Your task to perform on an android device: Open Rashtrapati Bhavan file in google files app
Image 0: 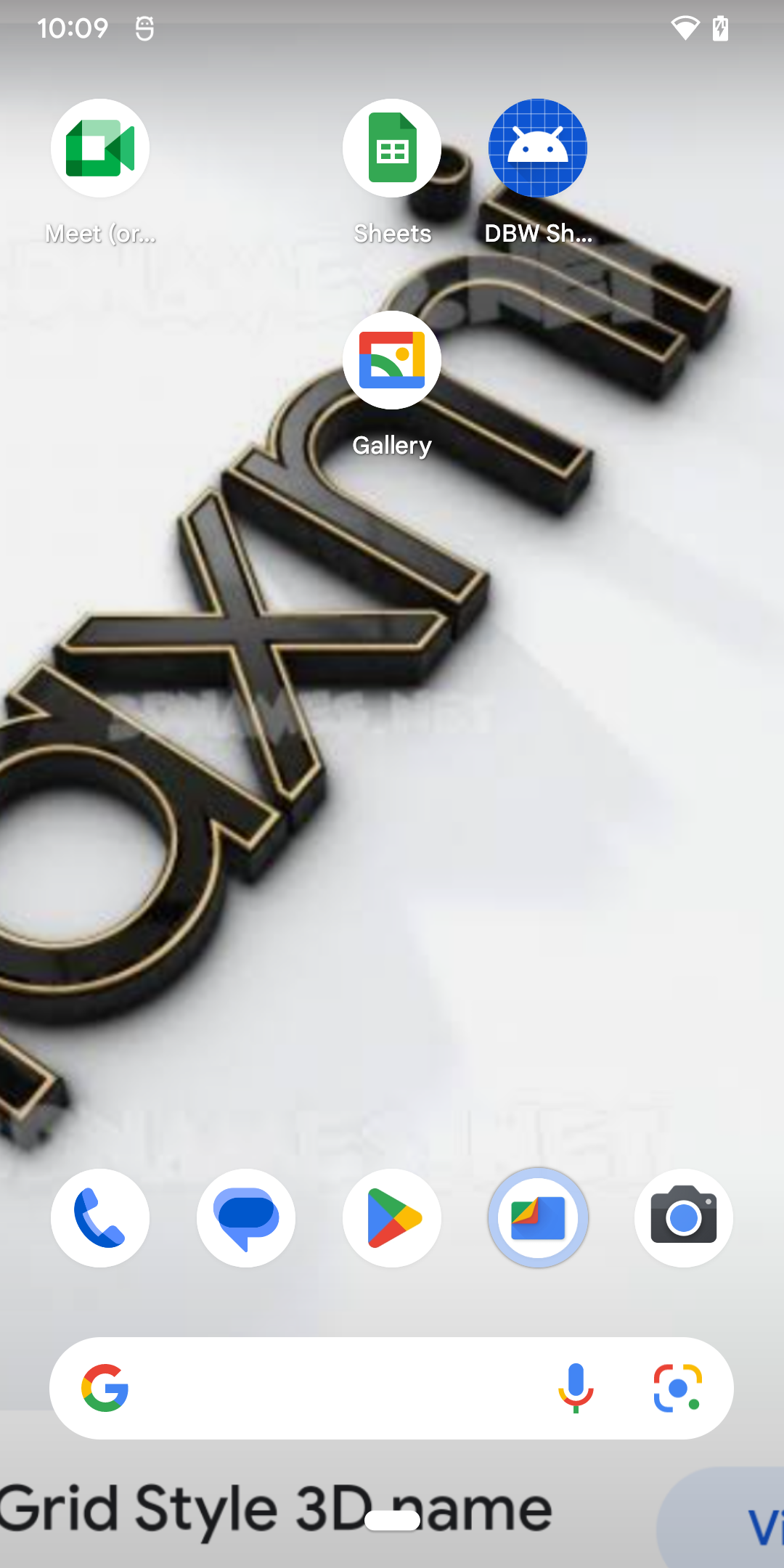
Open Google files app
Step 0: open app "Files by Google"
Image 1: 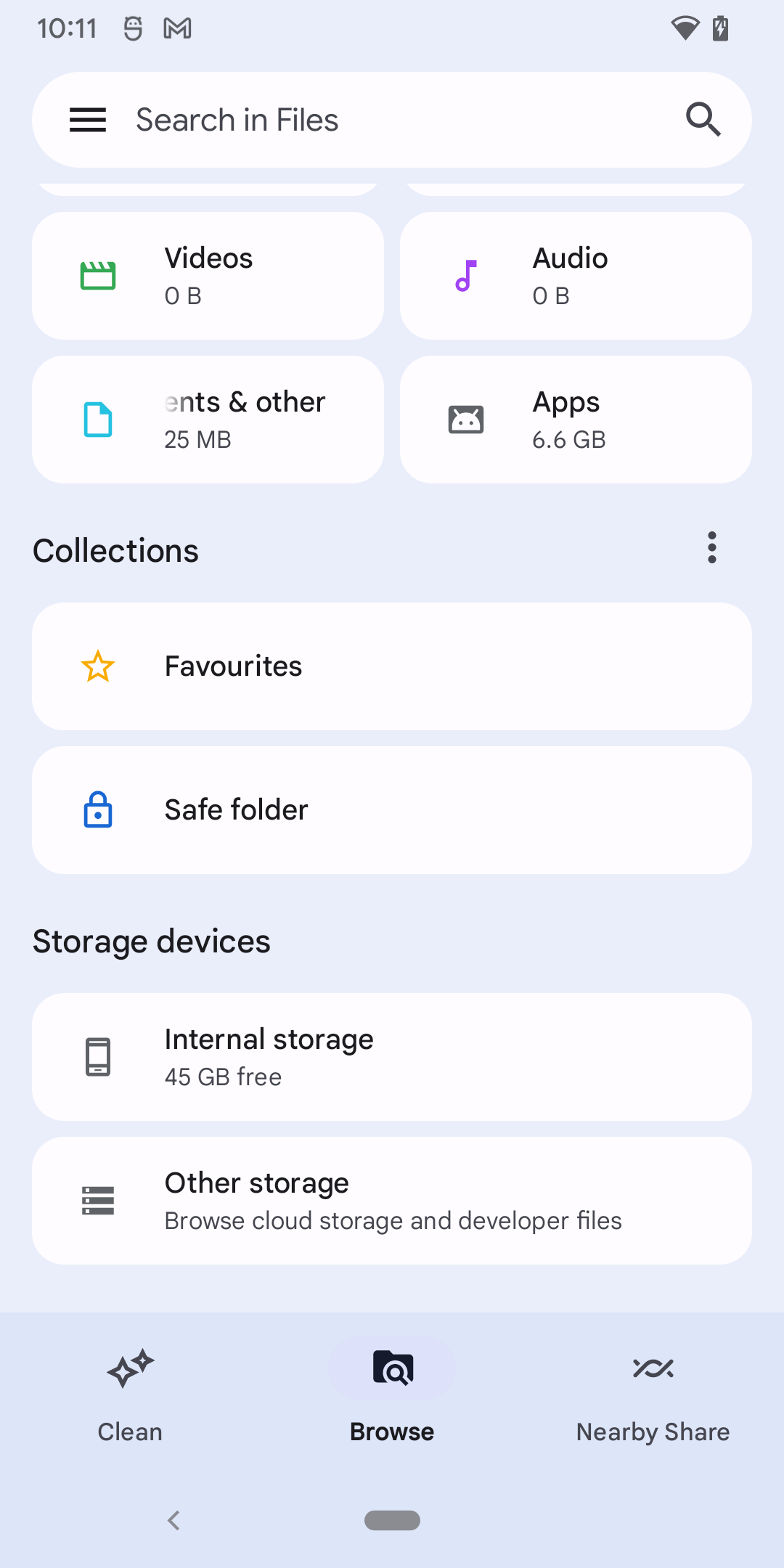
Click on the search bar at the top of the screen
Step 1: click (704, 119)
Image 2: 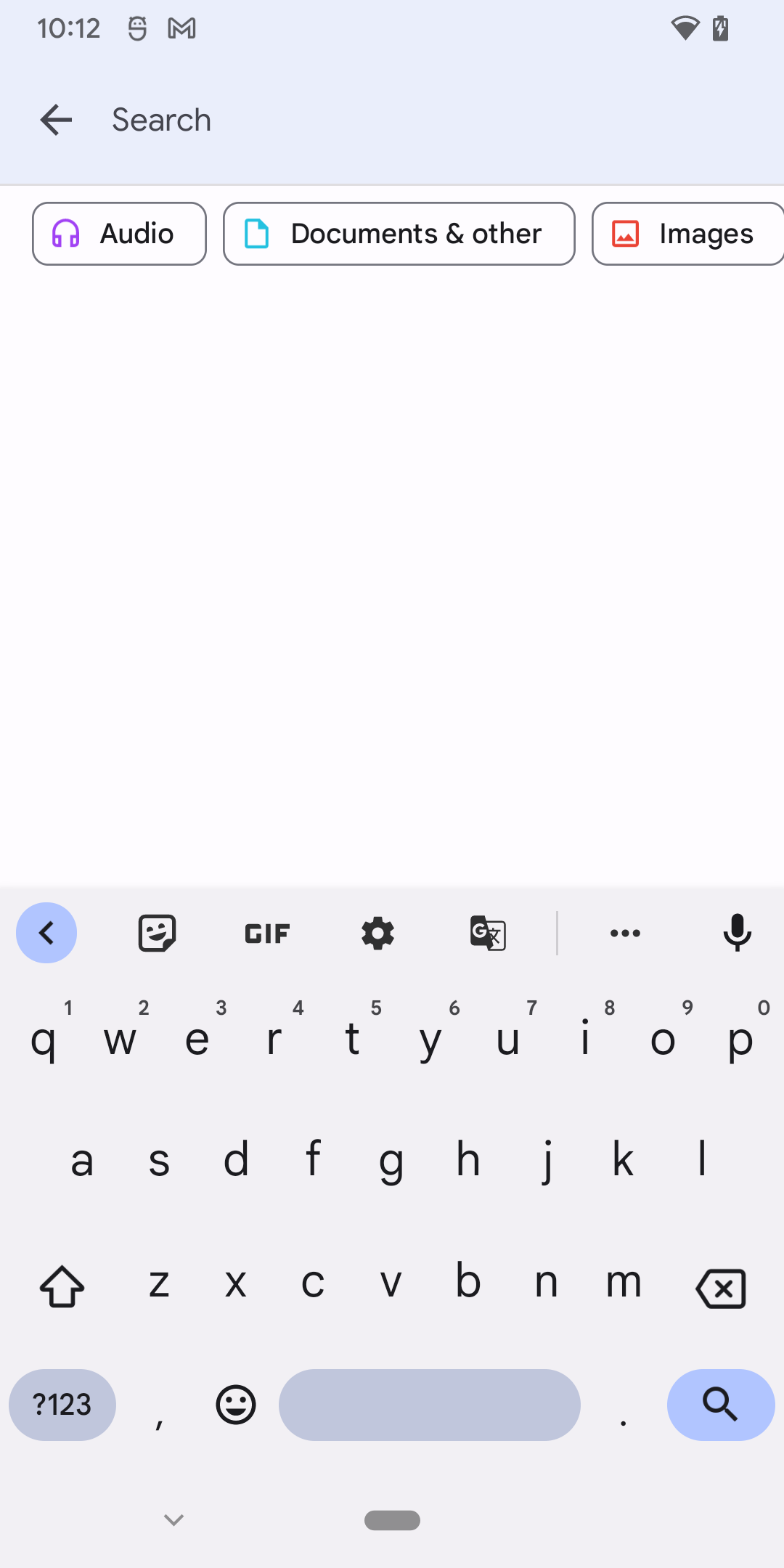
Search for the Rashtrapati bhavan file
Step 2: type "Rashtrapati bhavan"
Image 3: 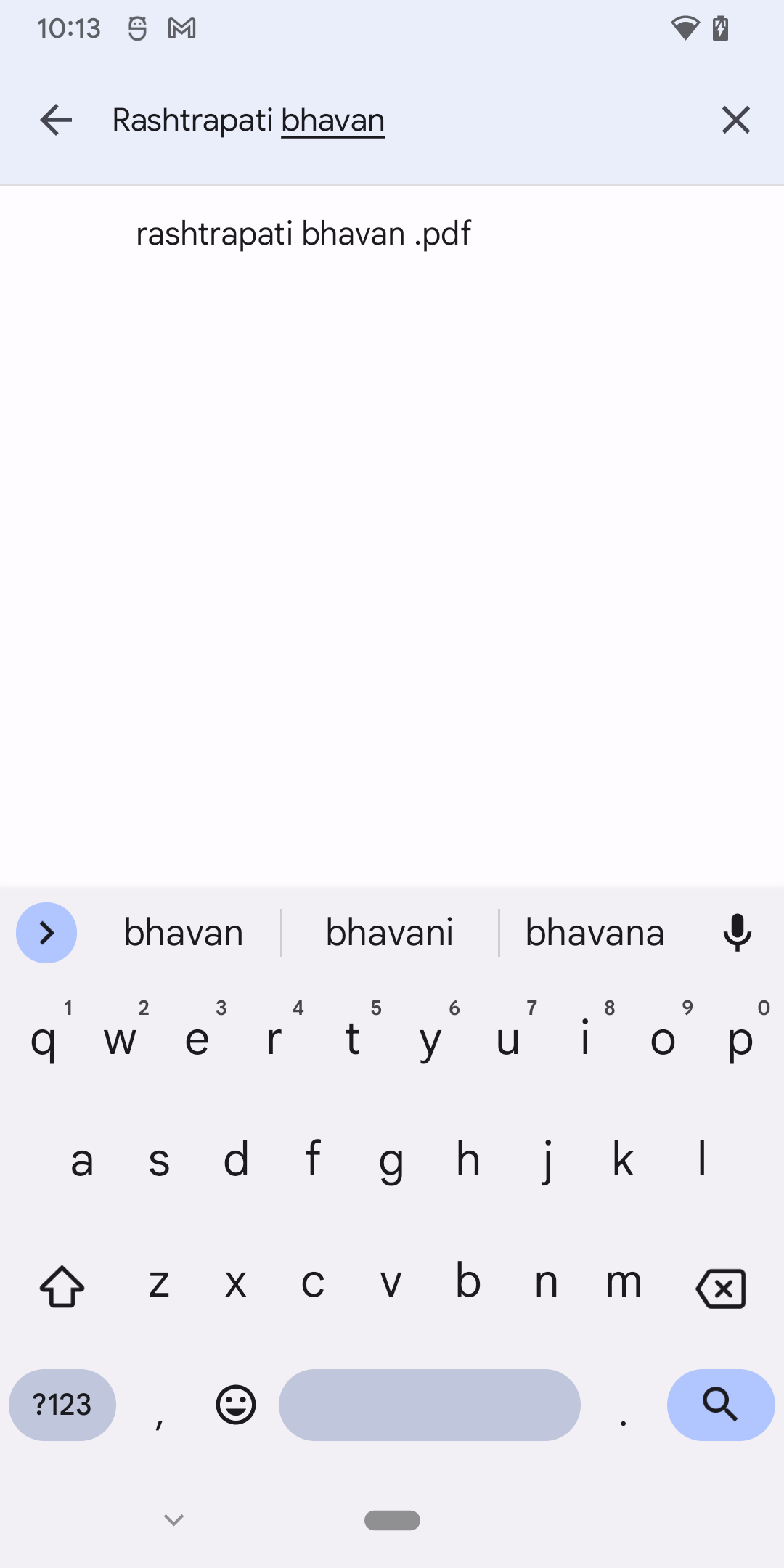
Click on the search icon at the bottom right corner of the screen
Step 3: click (721, 1414)